Your task to perform on an android device: I want to look for Nike footwear because it's a reputable brand and they fit well. Use the Flipkart app to search for Nike shoes.
Image 0: 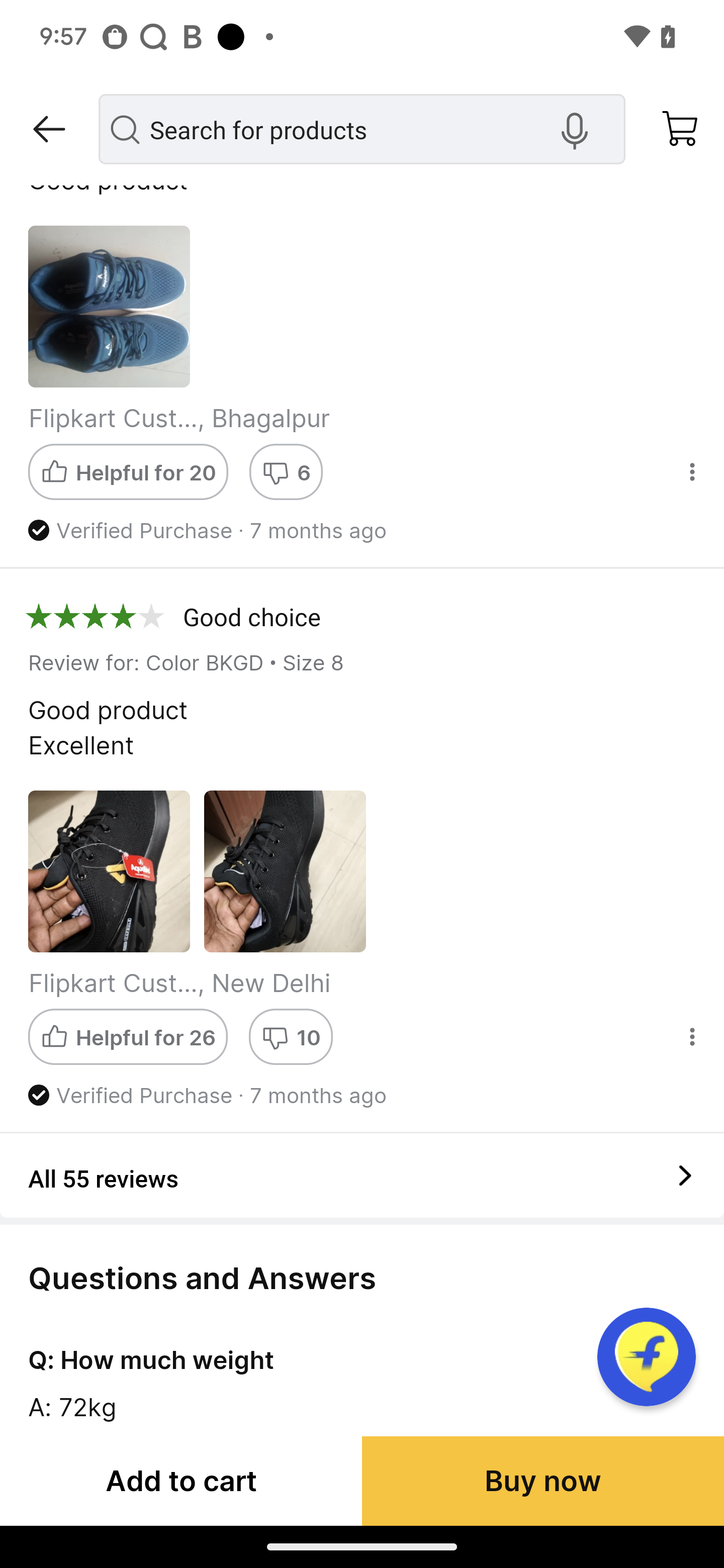
Go back to the previous page
Step 0: press back button
Image 1: 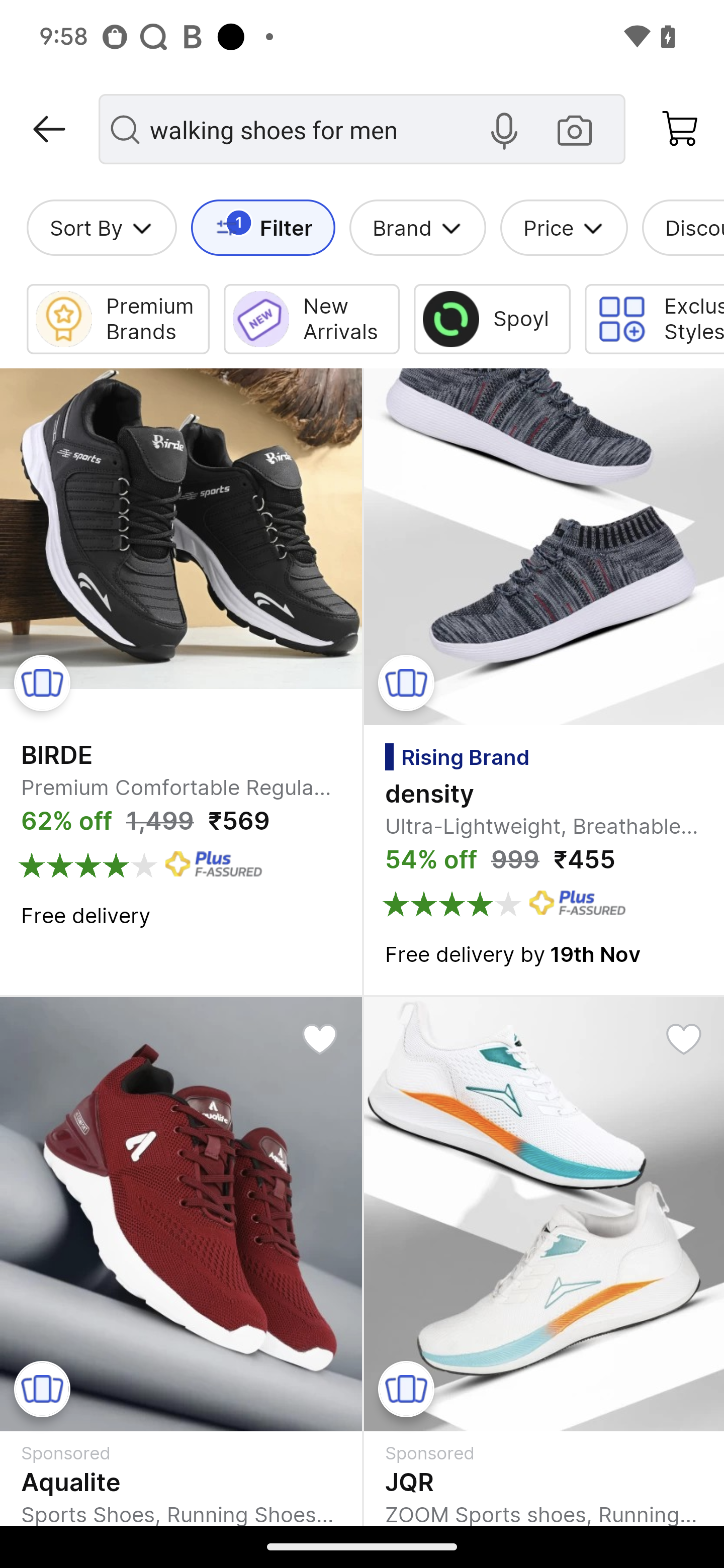
Click on the brand button 
Step 1: click (385, 242)
Image 2: 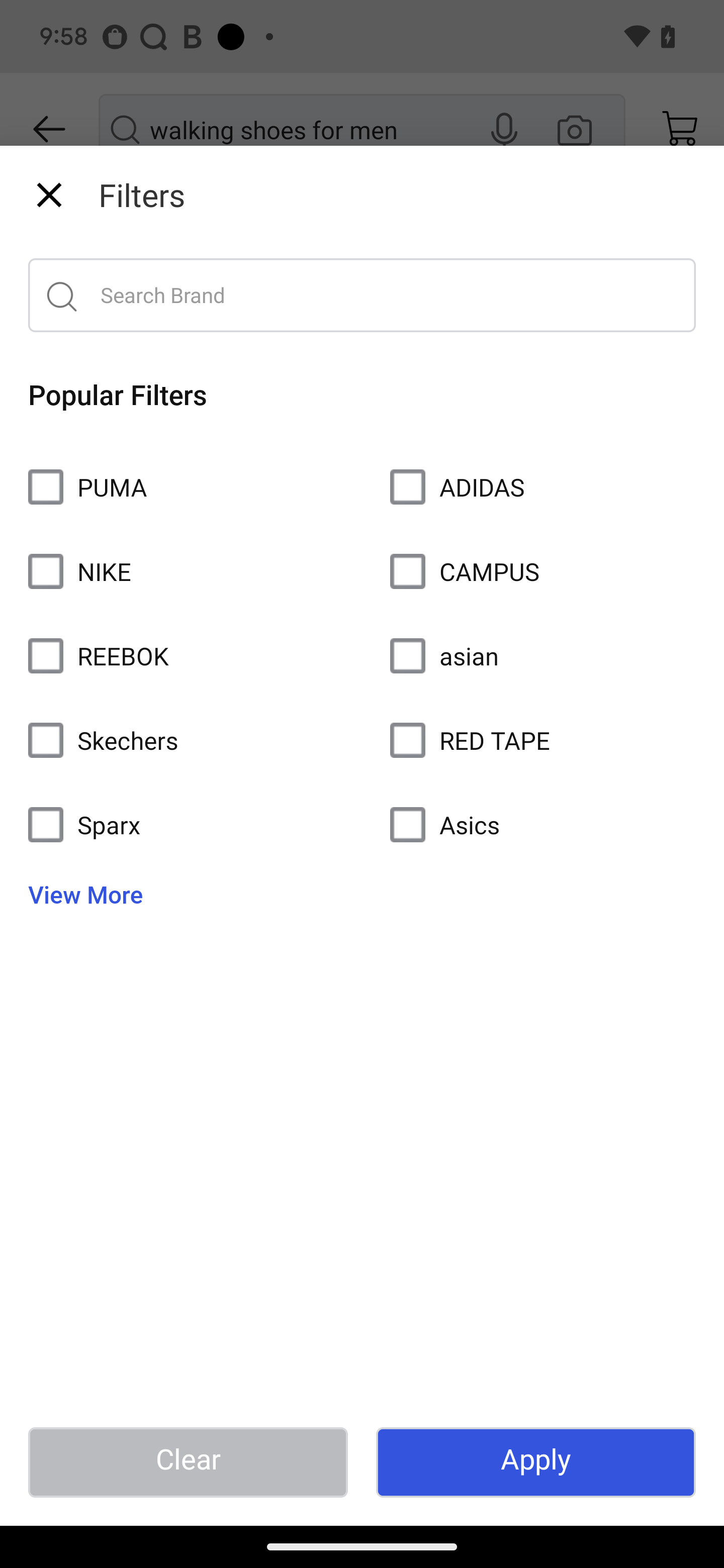
Click on the nike 
Step 2: click (58, 576)
Image 3: 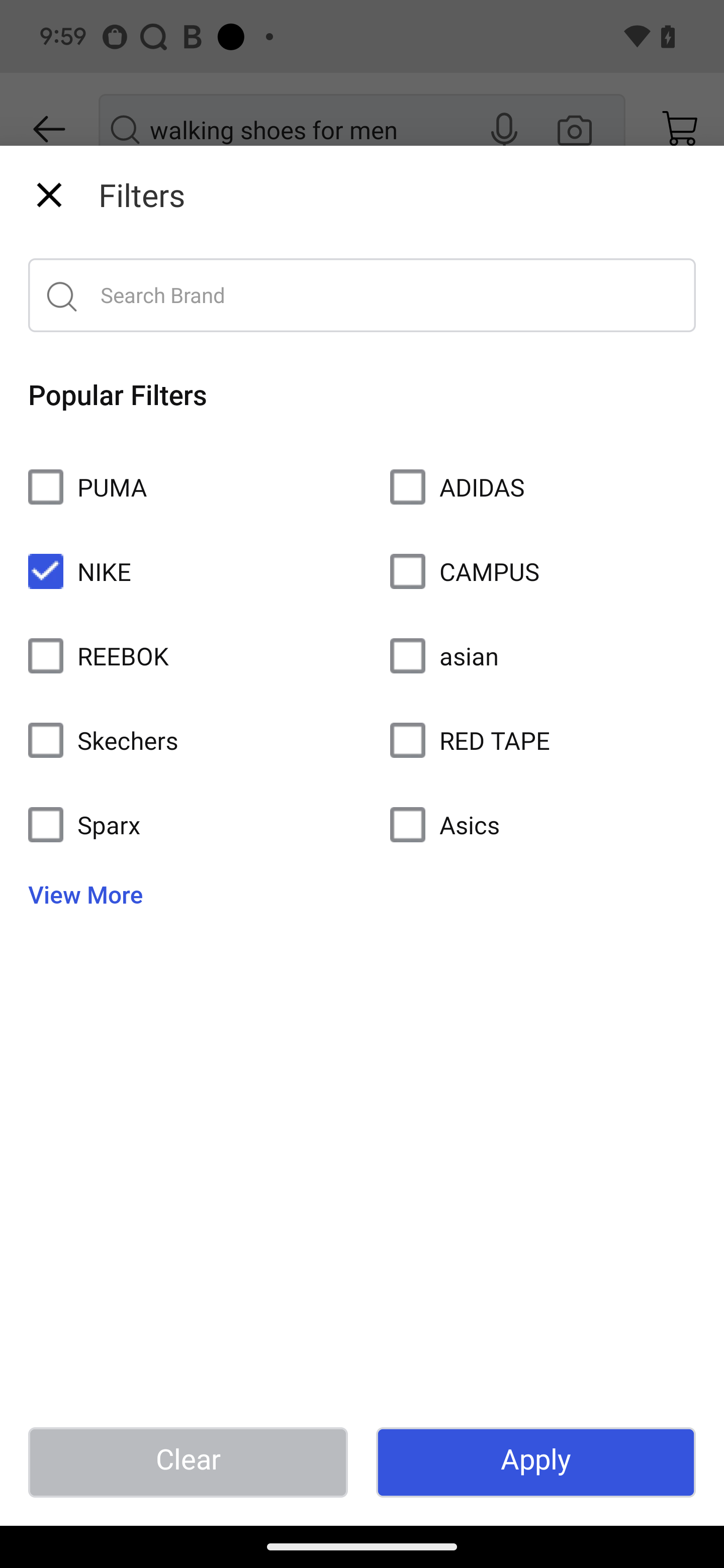
Click on the apply
Step 3: click (535, 1462)